Your task to perform on an android device: I want to share a molten chocolate cake recipe with my personal mail so that I can cook it again for my son Evan.
Image 0: 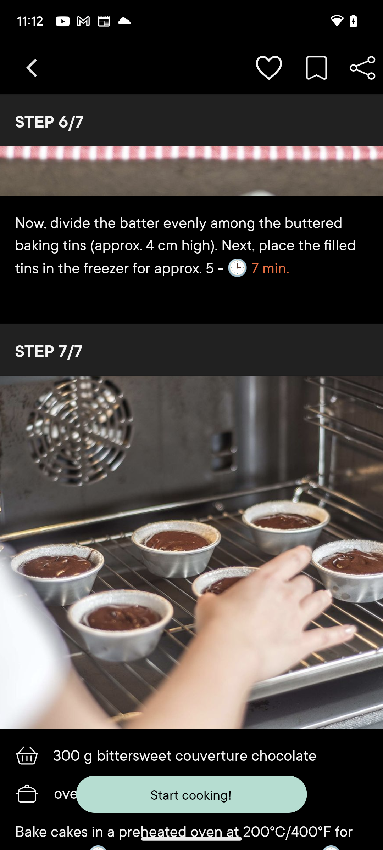
Click on the Share icon on the top right corner of the screen.
Step 0: click (362, 68)
Image 1: 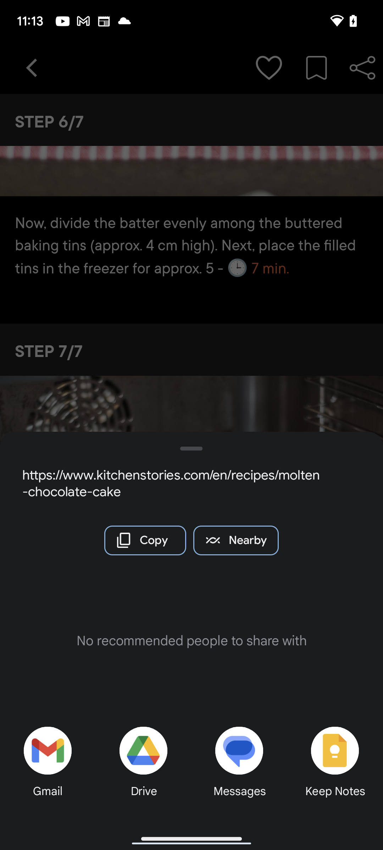
Click on the Gmail icon on the bottom left corner of the screen.
Step 1: click (47, 750)
Image 2: 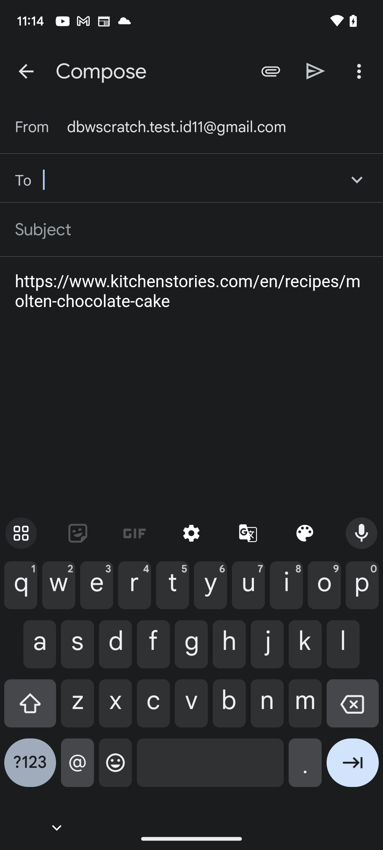
Type lucaskramer733@gmail.com on the screen.
Step 2: type "lucaskramer733@gmail.com"
Image 3: 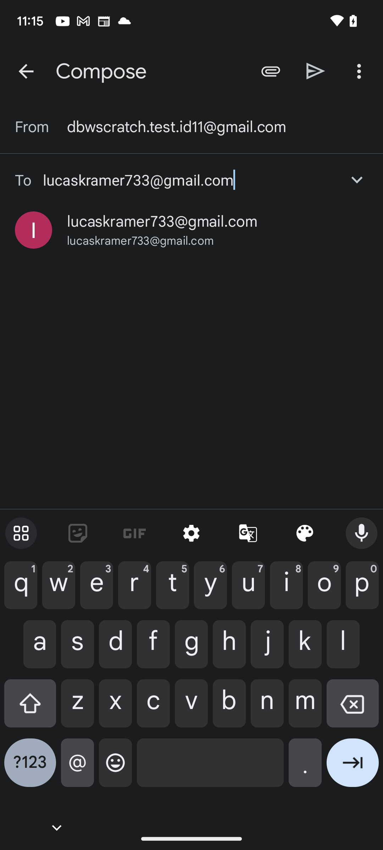
Click on the Send icon on the top of the screen.
Step 3: click (316, 71)